Your task to perform on an android device: Open the  wilson app and search Basketball for my sister  
Image 0: 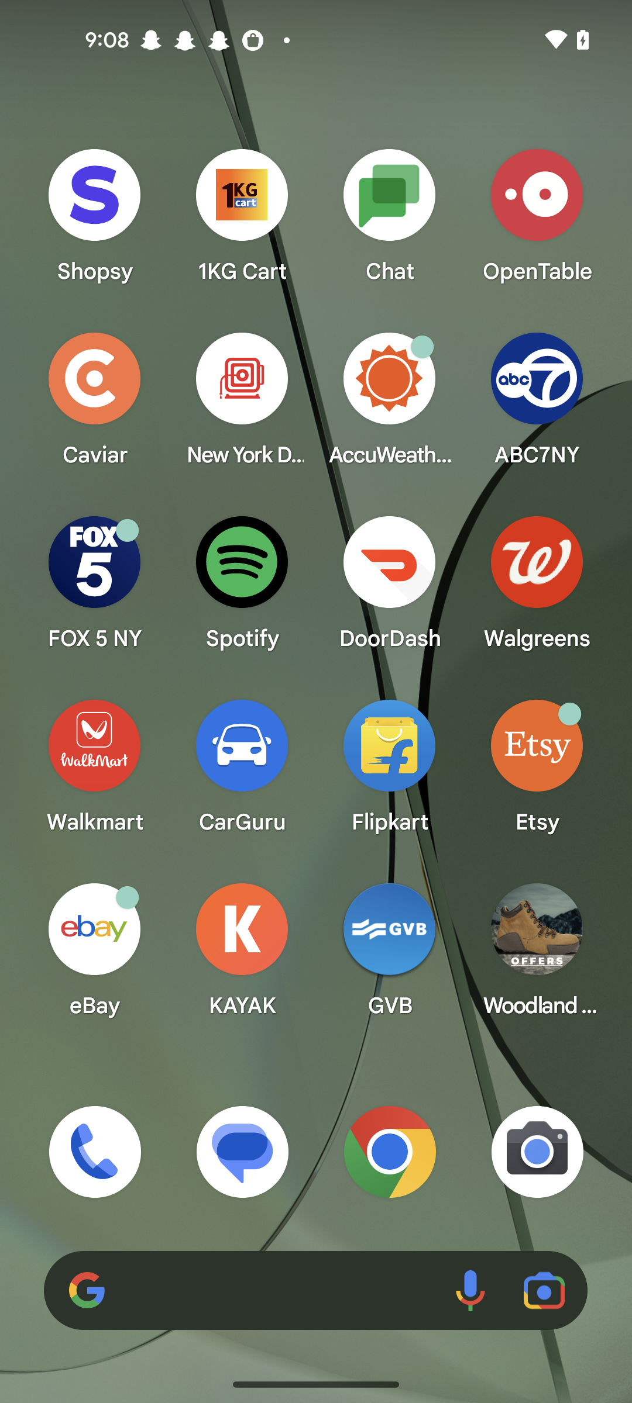
Open the wilson app
Step 0: open app "Wilson"
Image 1: 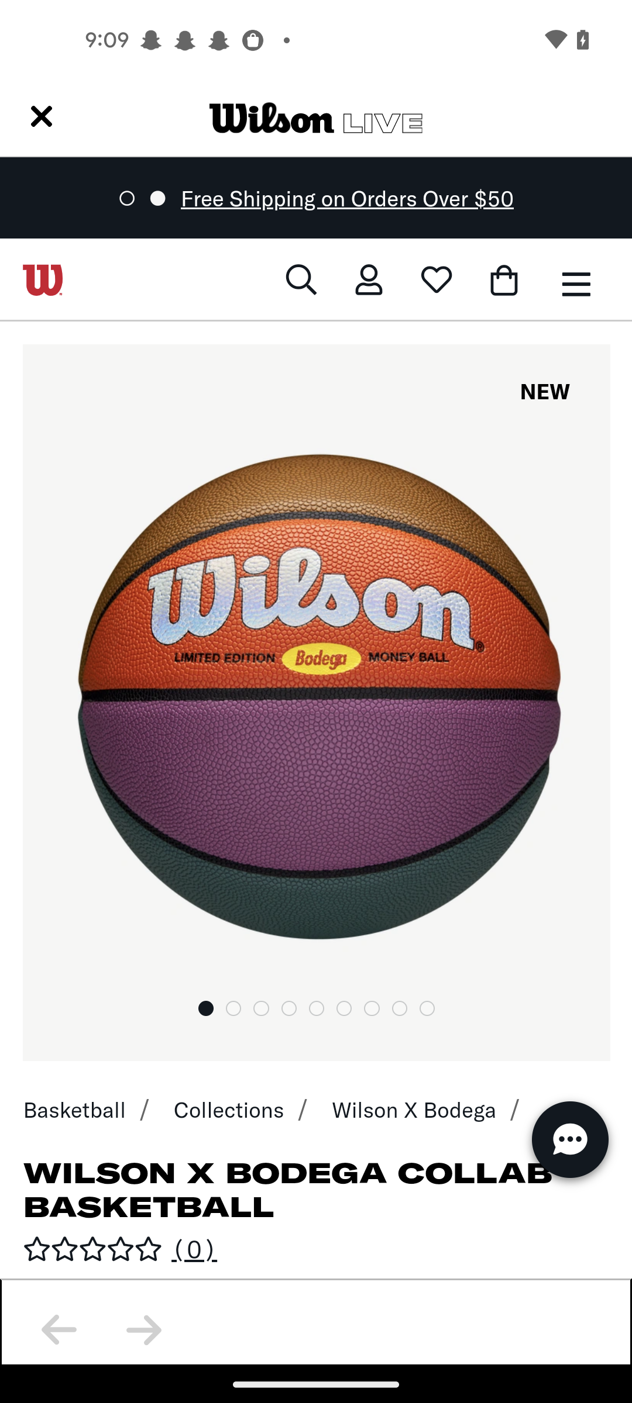
Click on the search icon
Step 1: click (301, 279)
Image 2: 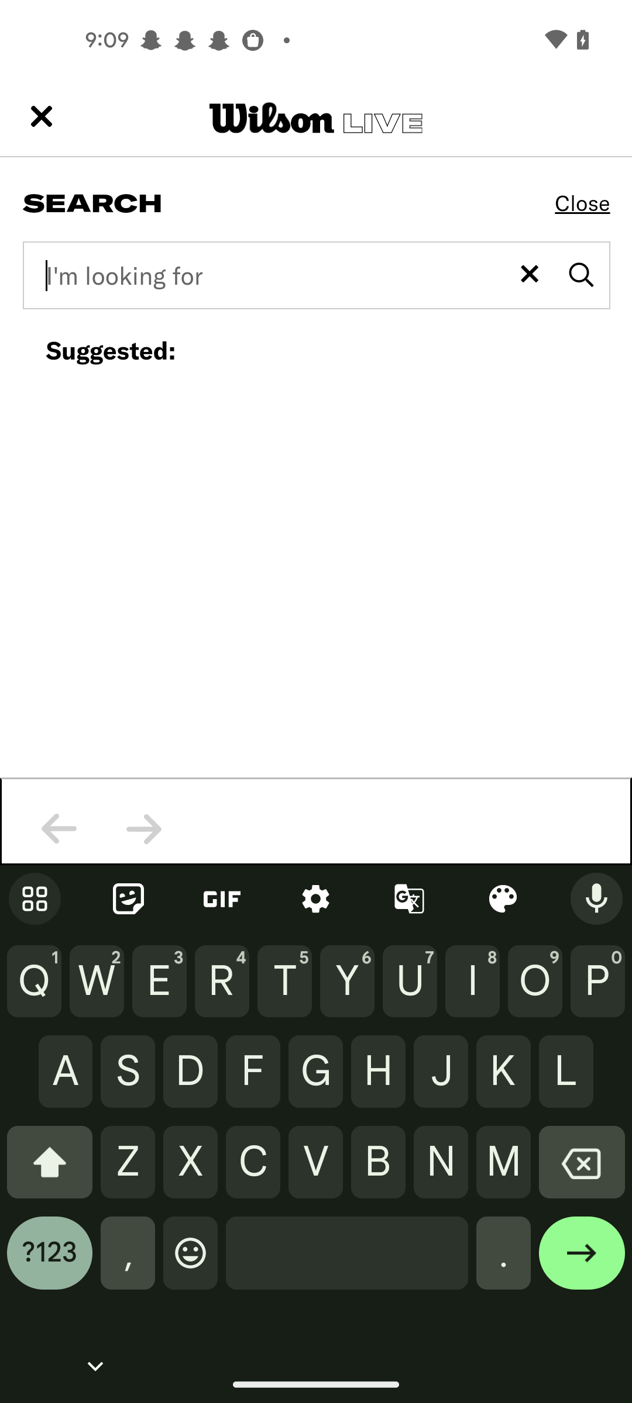
Enter a product as Basketball 
Step 2: type "Basketball "
Image 3: 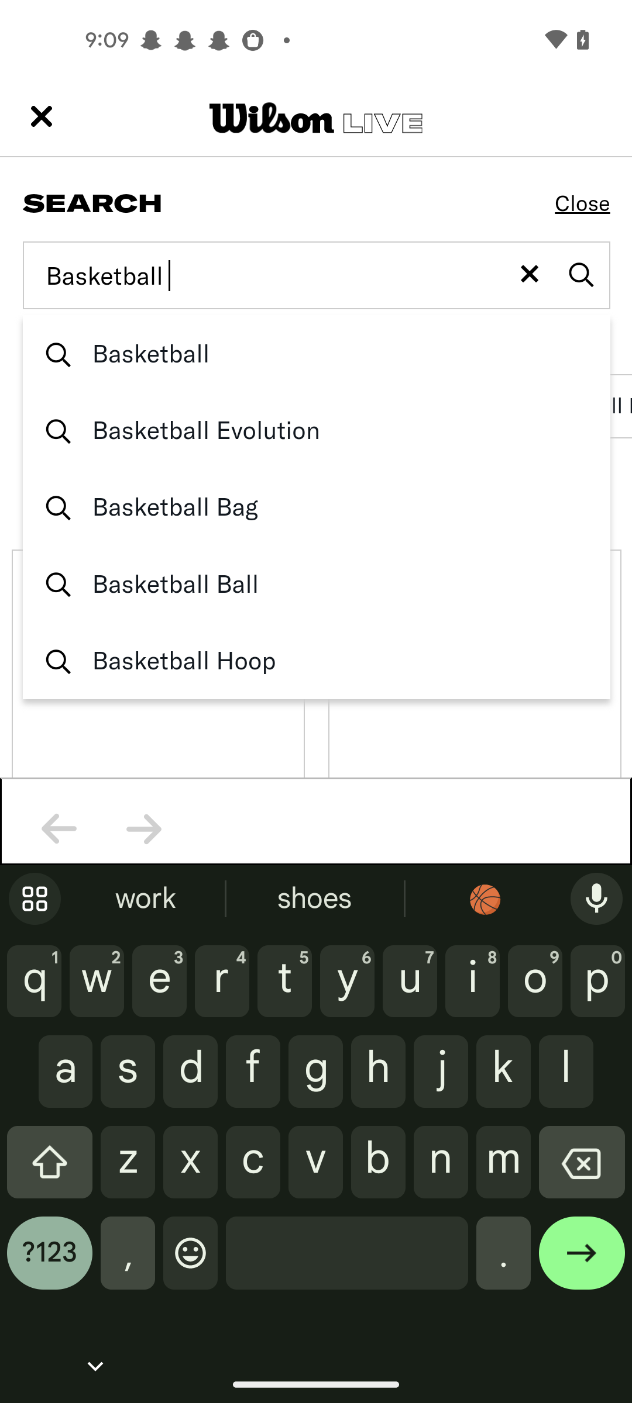
Click on the first result
Step 3: click (150, 353)
Image 4: 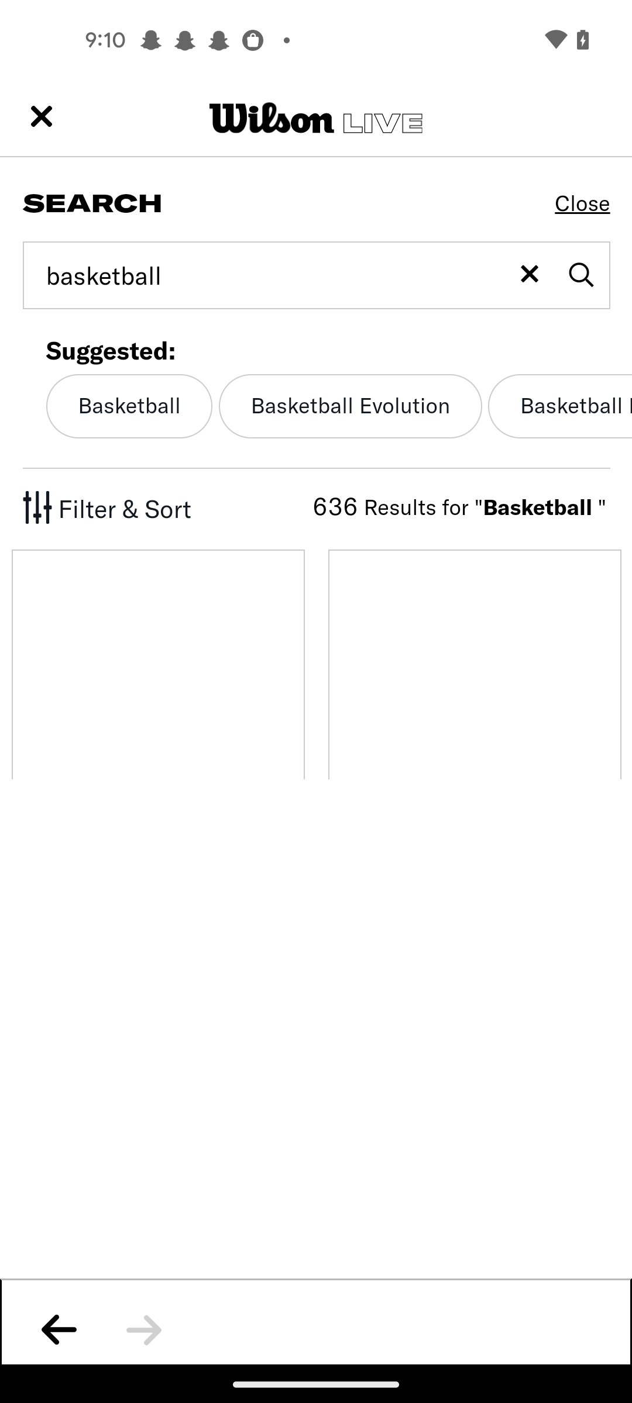
Click on the first result
Step 4: wait